Your task to perform on an android device: Go to the search bar and search for the last pass mail.
Image 0: 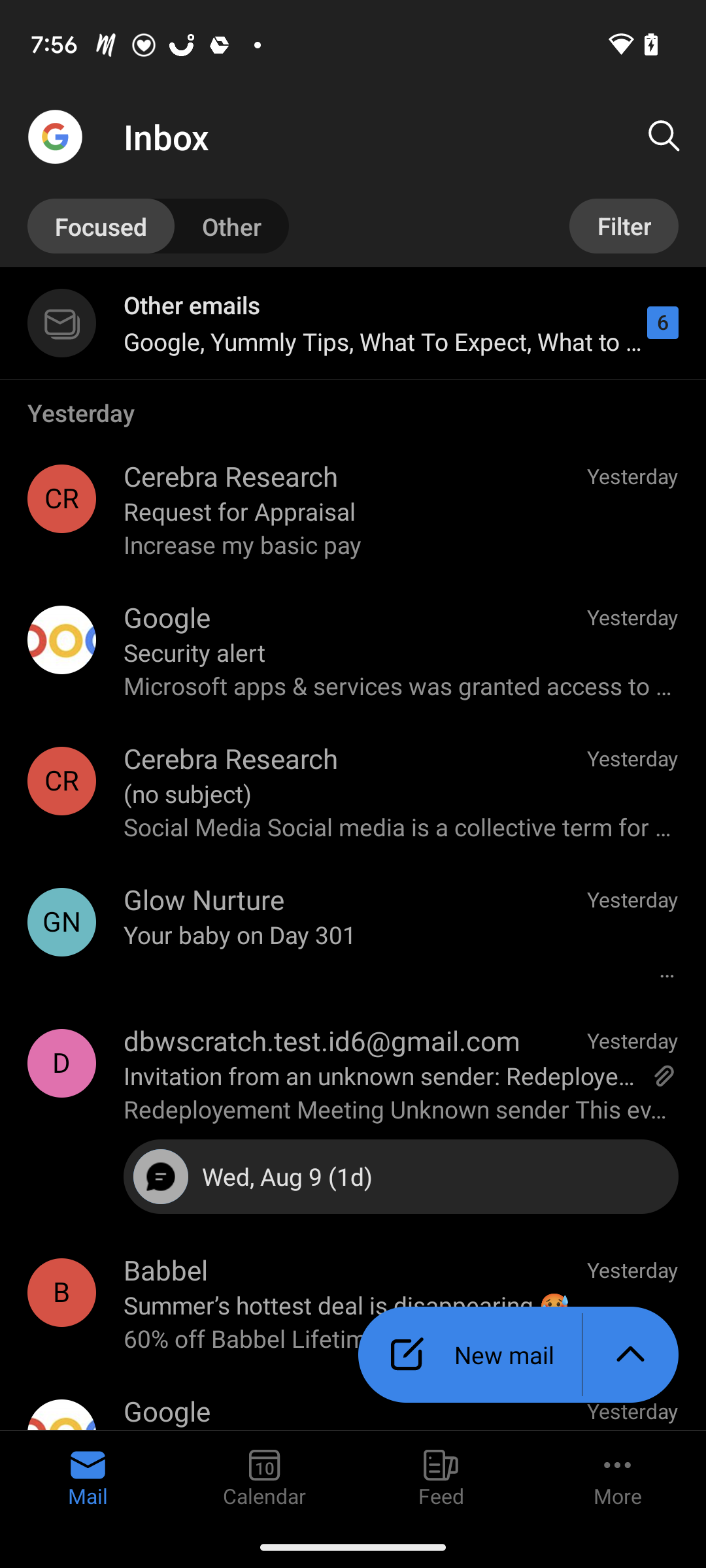
Click on the search bar icon in the top-right corner of the screen.
Step 0: click (664, 137)
Image 1: 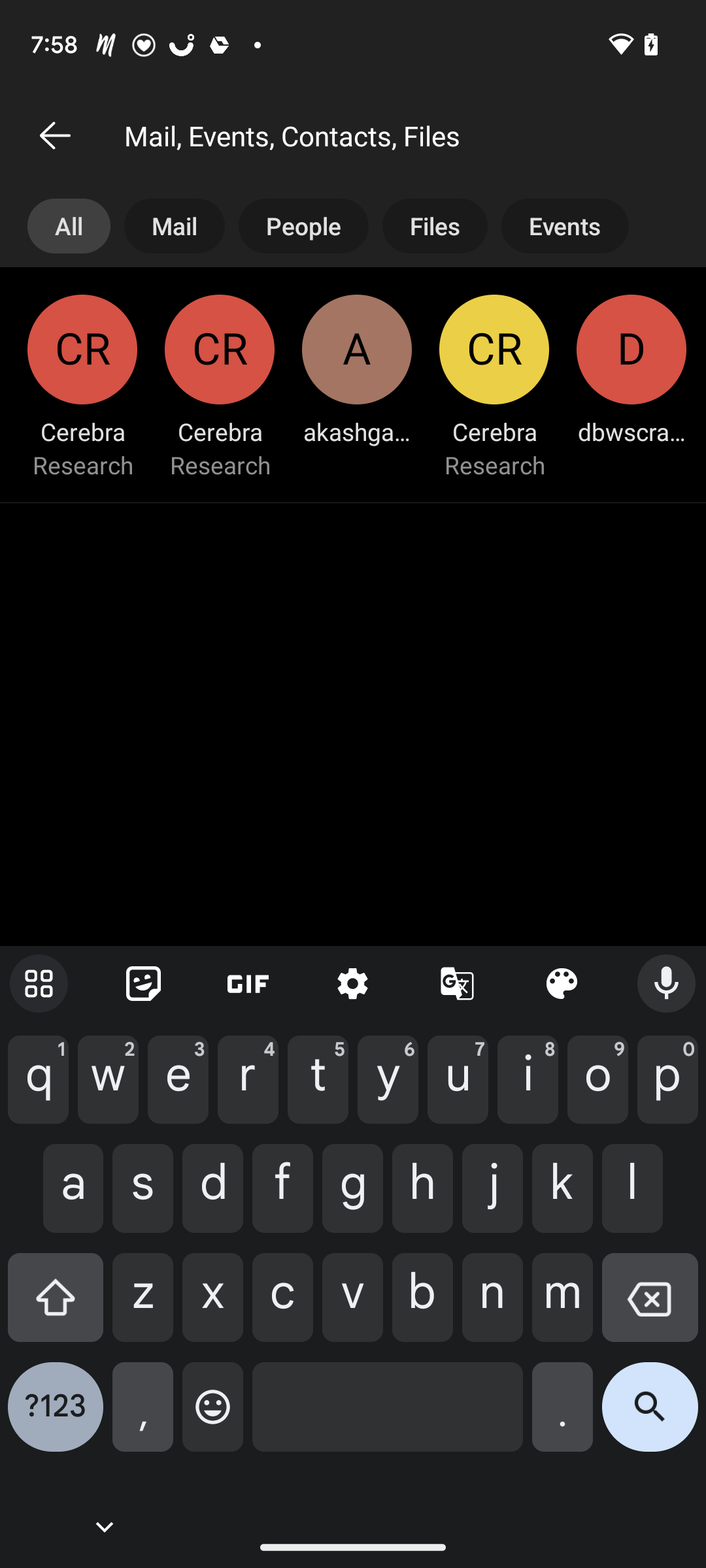
Type LastPass in the search bar at the top.
Step 1: type "LastPass"
Image 2: 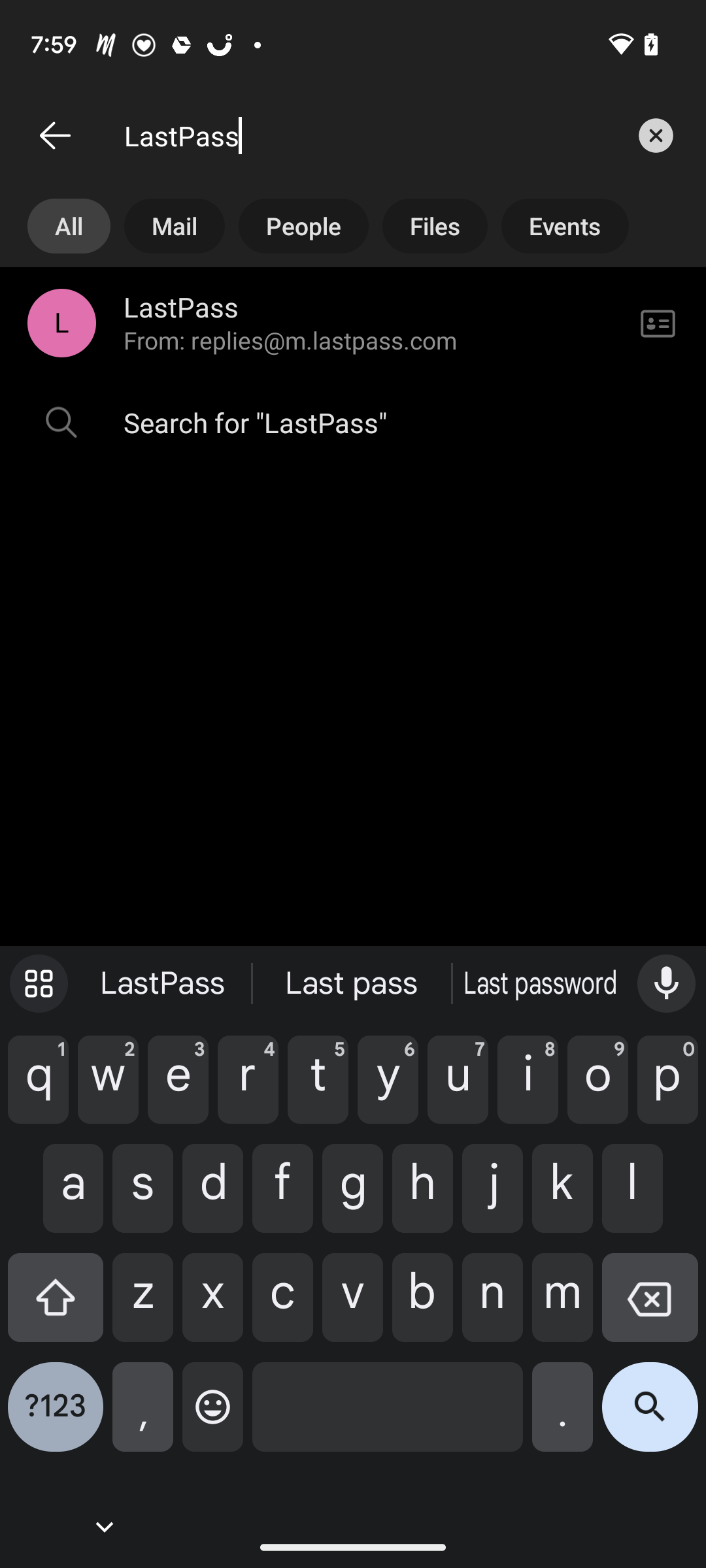
click on the mail displayed on the screen.
Step 2: click (290, 295)